Your task to perform on an android device: Remove the account from Outlook.
Image 1: 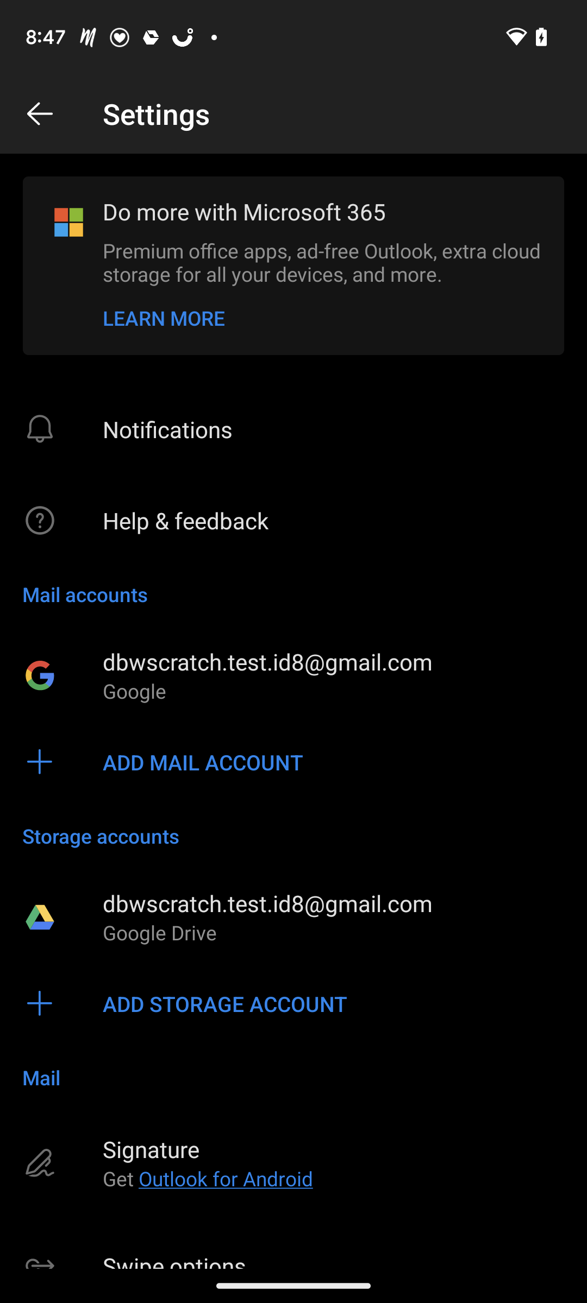
click on the account profile.
Step 1: click (333, 661)
Image 2: 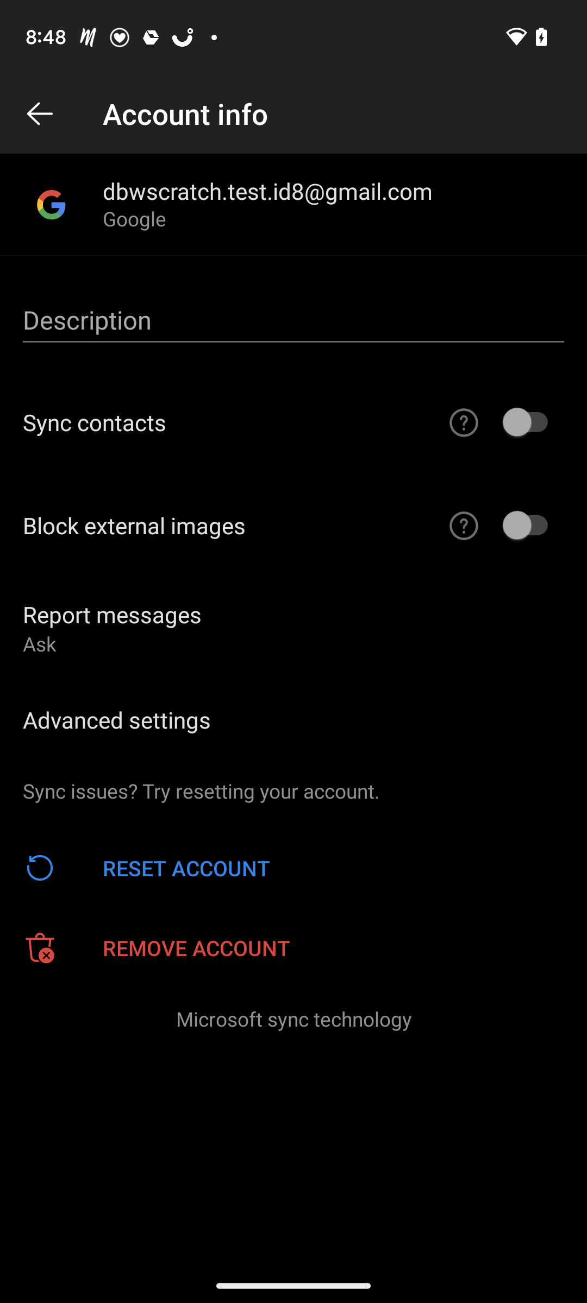
click on the last option Remove account
Step 2: click (333, 947)